Your task to perform on an android device: I have to meet my clients in paris . Search a train from Gare de Fleury les Aubrais to Paris Gare d'Austerlitz railway station in the Omio Connect app
Image 0: 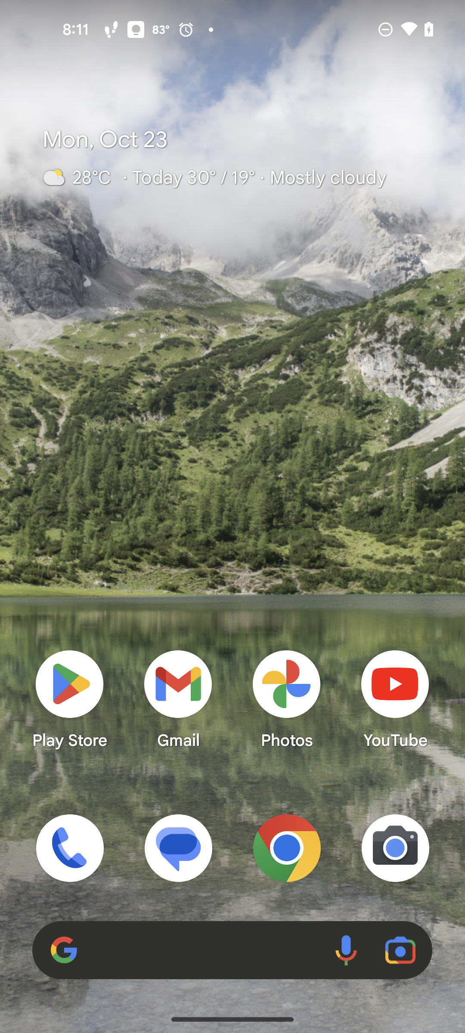
Open the Omio app
Step 0: open app "Omio"
Image 1: 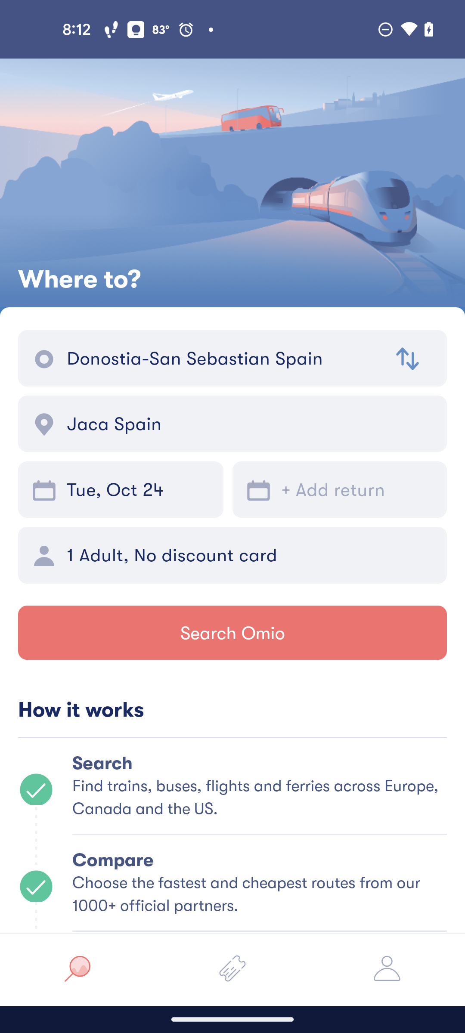
Click on the from section
Step 1: click (223, 358)
Image 2: 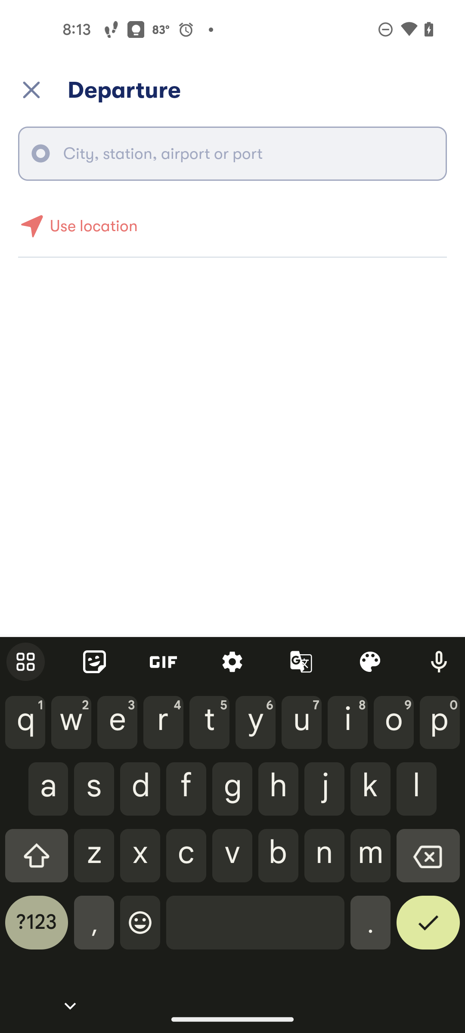
Type Gare de Fleury les Aubrais
Step 2: type "Gare de Fleury les Aubrais"
Image 3: 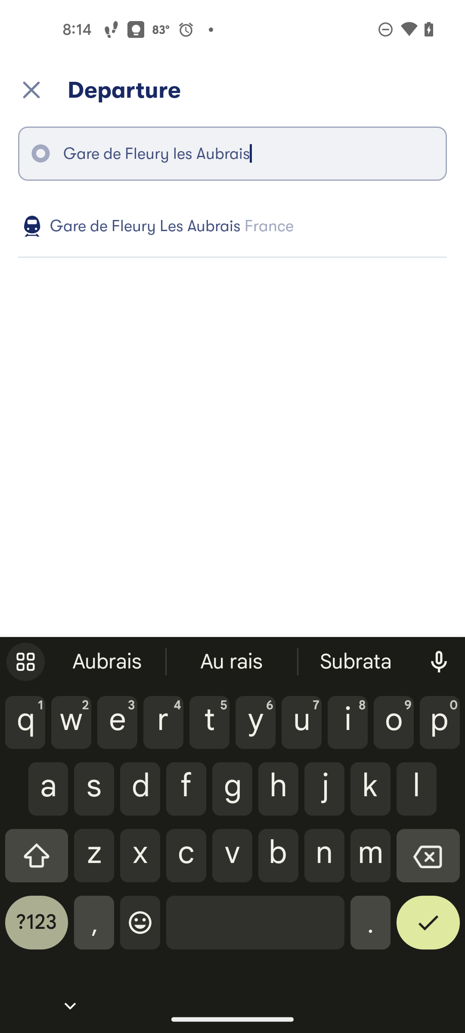
Click on the first search result
Step 3: click (246, 226)
Image 4: 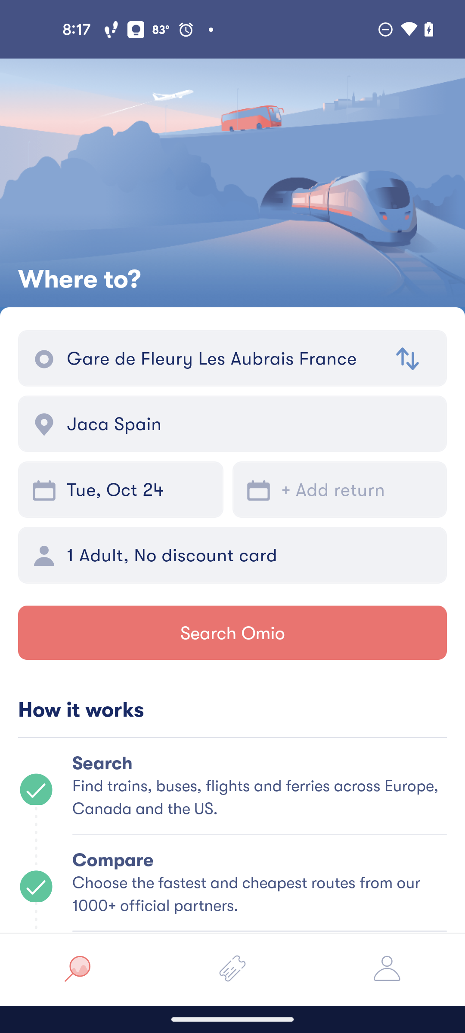
Click on the To section
Step 4: click (250, 424)
Image 5: 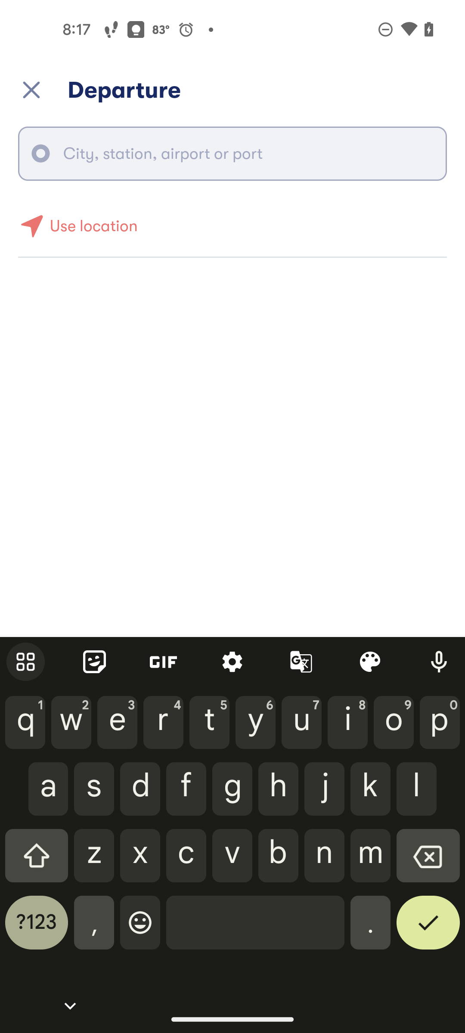
Type Paris Gare d'Austerlitz
Step 5: type "Paris Gare d'Austerlitz"
Image 6: 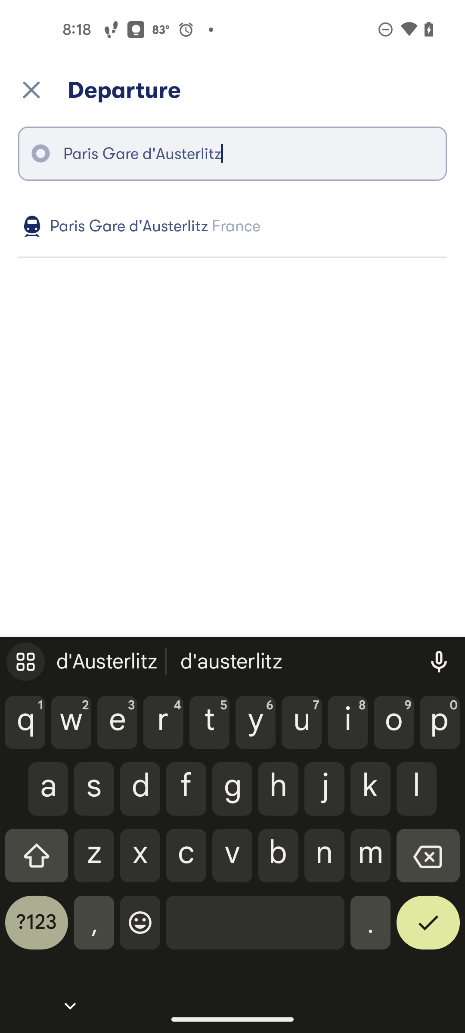
Click on the first search result
Step 6: click (246, 226)
Image 7: 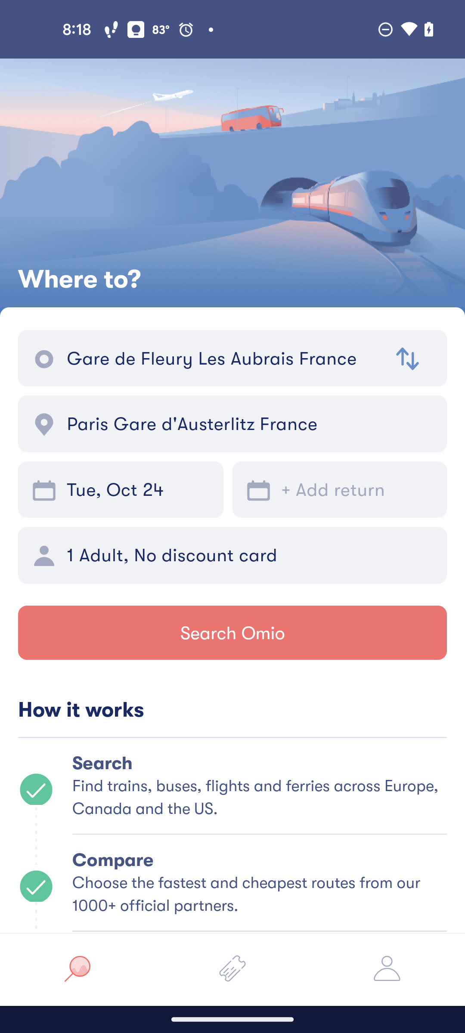
Click on the Search Omio button
Step 7: click (232, 633)
Image 8: 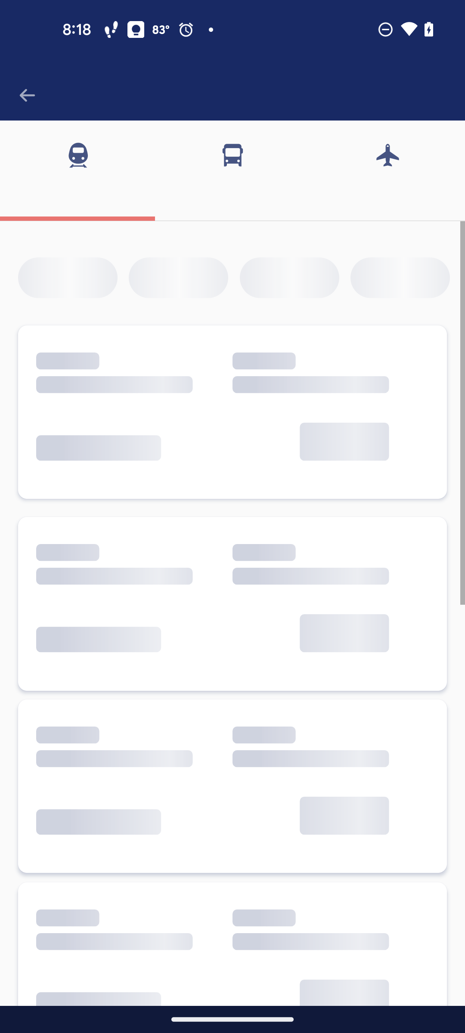
Click on the Search Omio button
Step 8: wait